Your task to perform on an android device: Create a 2-day concert and a continuing education seminar event from October 2nd to October 4th in Philadelphia, USA, in the calendar in the Gmail app.
Image 0: 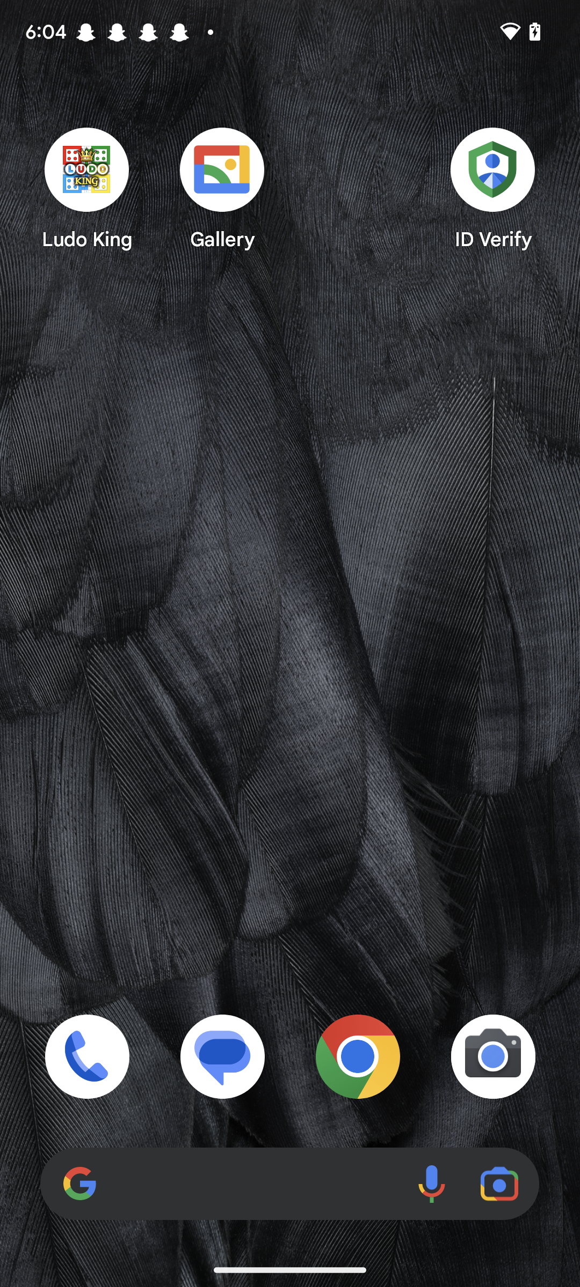
Open the Gmail app.
Step 0: open app "Gmail"
Image 1: 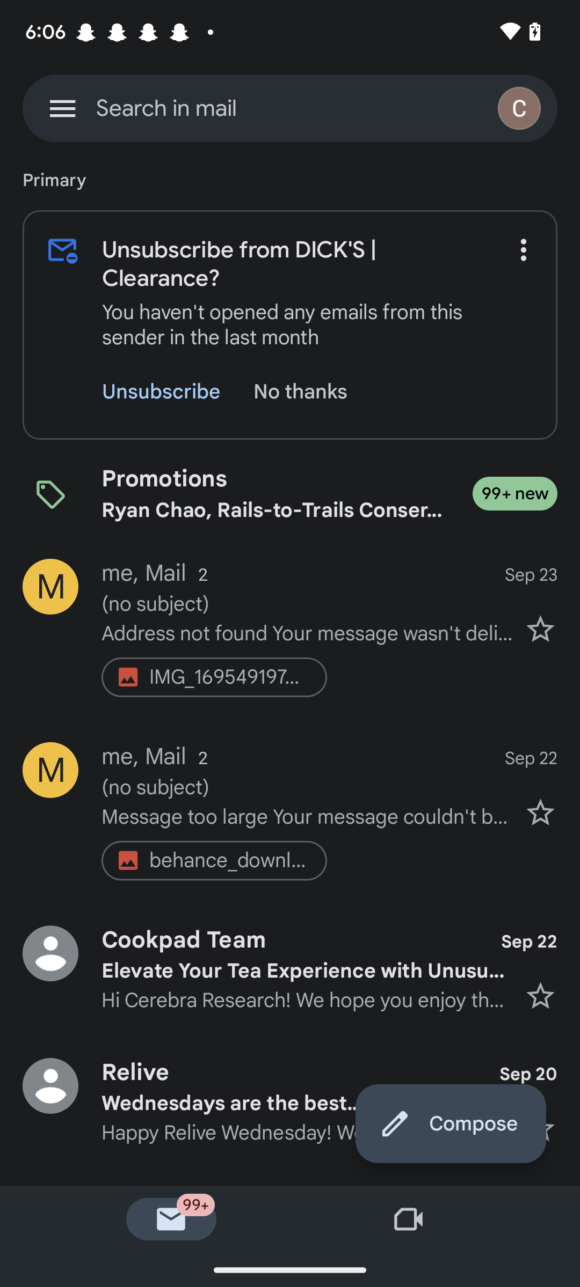
Click on the menu icon at the top left corner of the screen.
Step 1: click (62, 108)
Image 2: 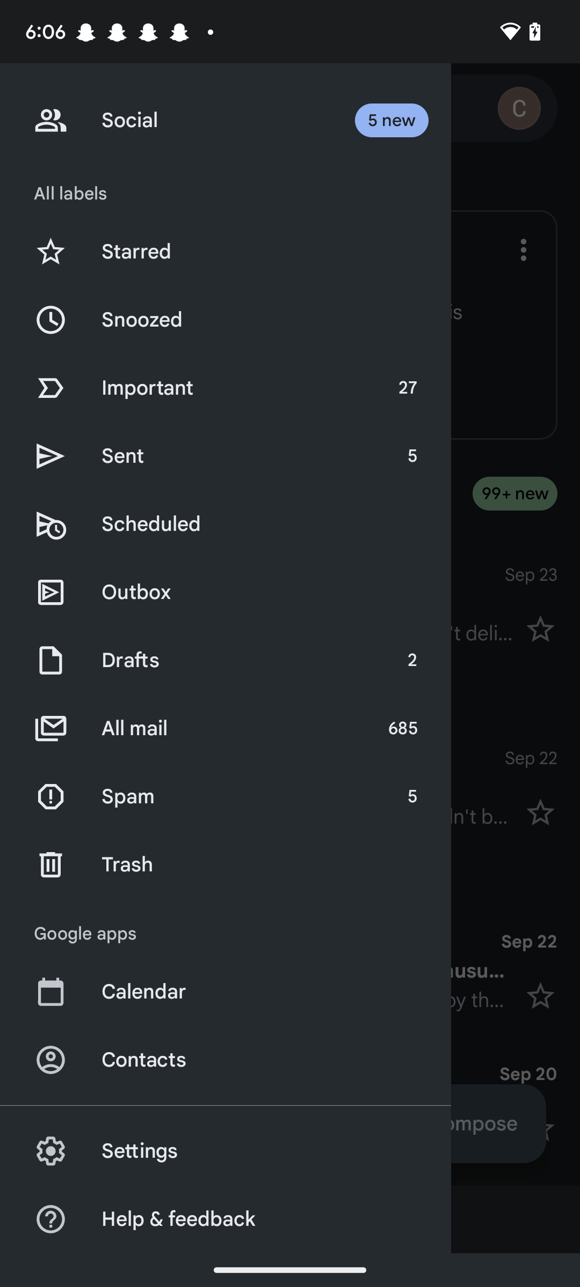
Click on Calendar on the left side of the screen.
Step 2: click (270, 992)
Image 3: 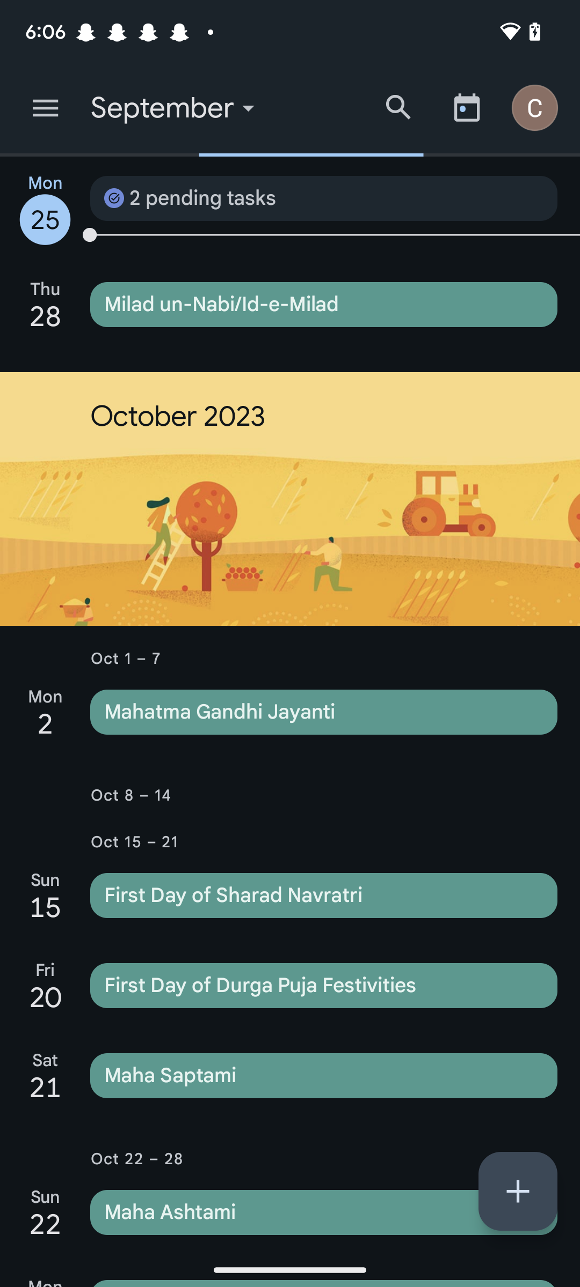
Click on plus icon at the bottom right corner of the screen.
Step 3: click (518, 1191)
Image 4: 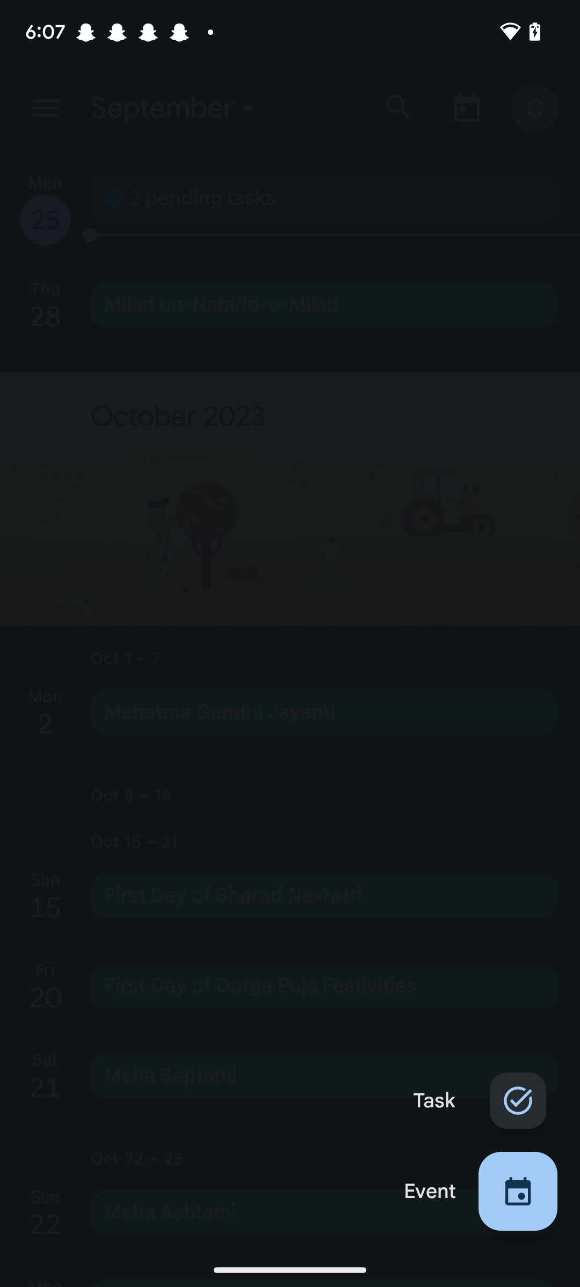
Click on Event at the bottom right corner of the screen.
Step 4: click (430, 1191)
Image 5: 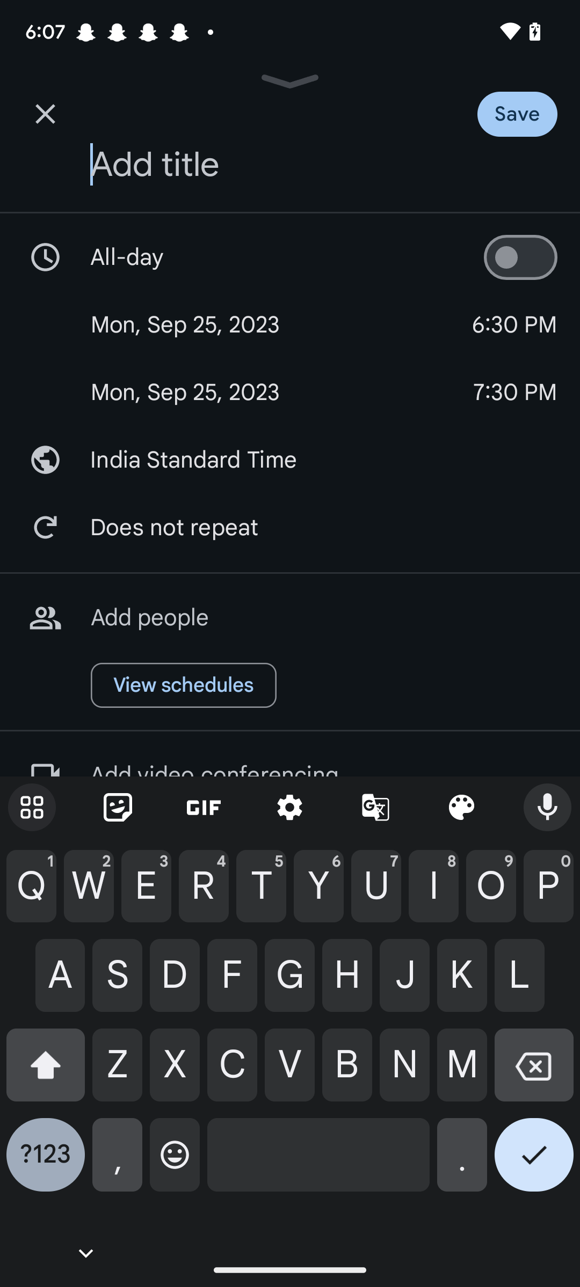
Type concert and education seminar in the text field.
Step 5: type "concert and education seminar"
Image 6: 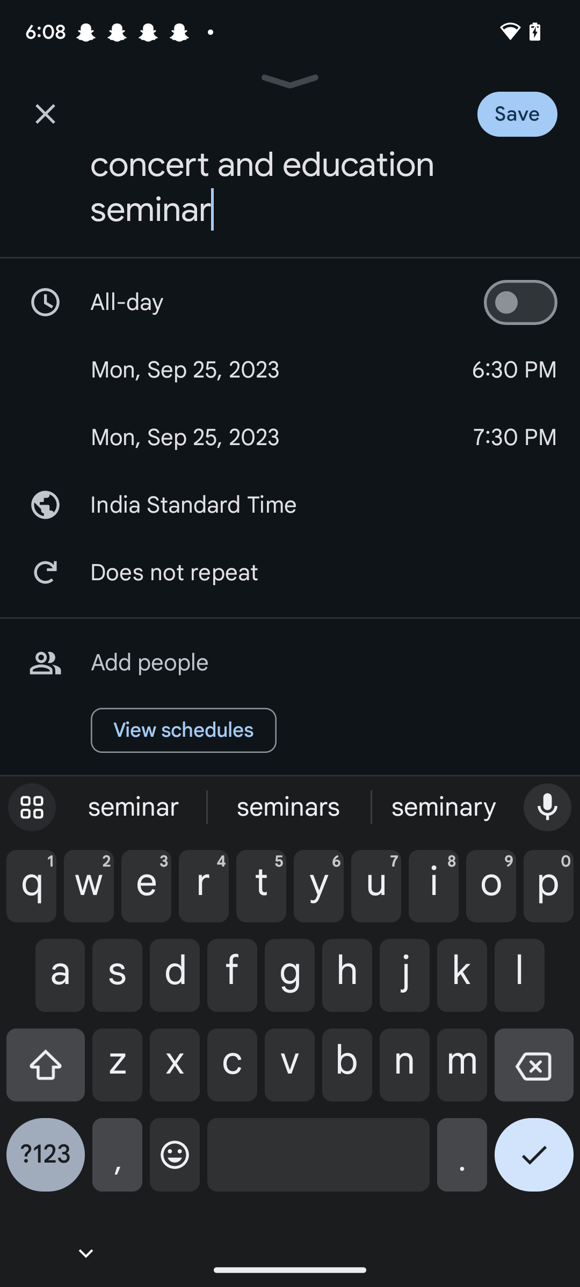
Click on September 25 and change it to October 2.
Step 6: click (281, 369)
Image 7: 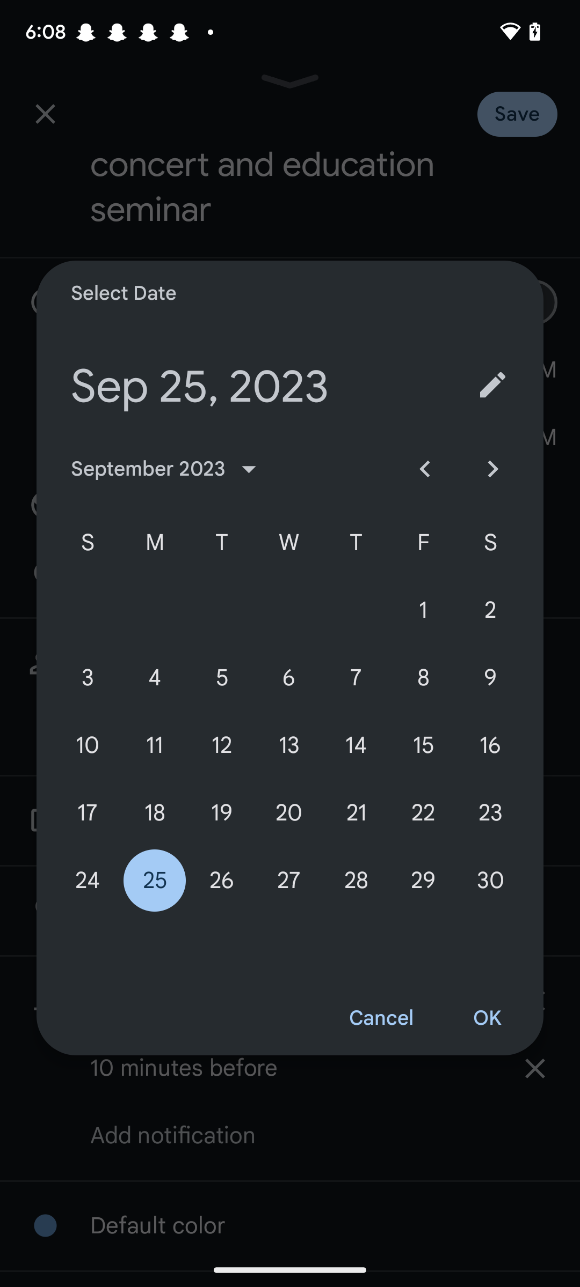
Click on September 25 and change it to October 2.
Step 7: click (492, 469)
Image 8: 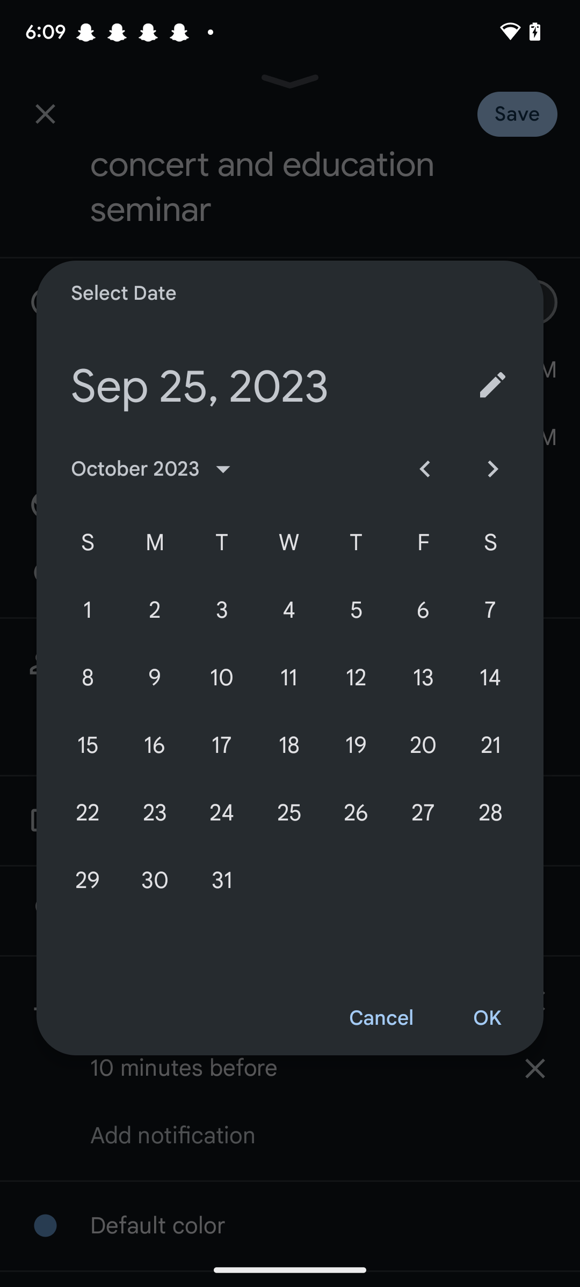
Click on September 25 and change it to October 2.
Step 8: click (154, 610)
Image 9: 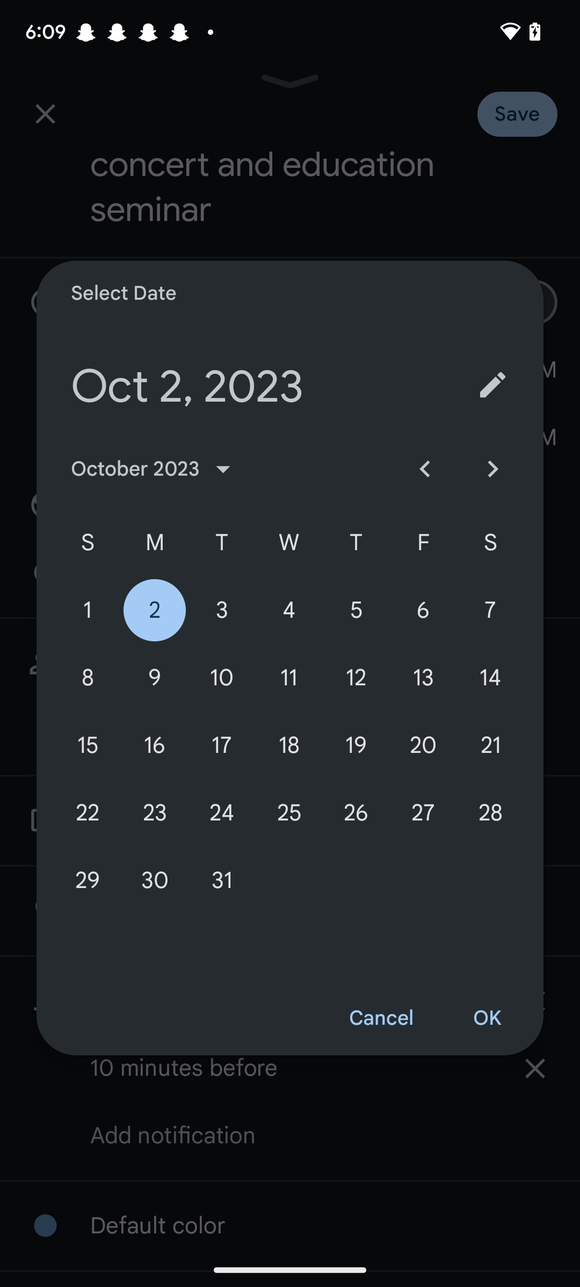
Click on September 25 and change it to October 2.
Step 9: click (487, 1018)
Image 10: 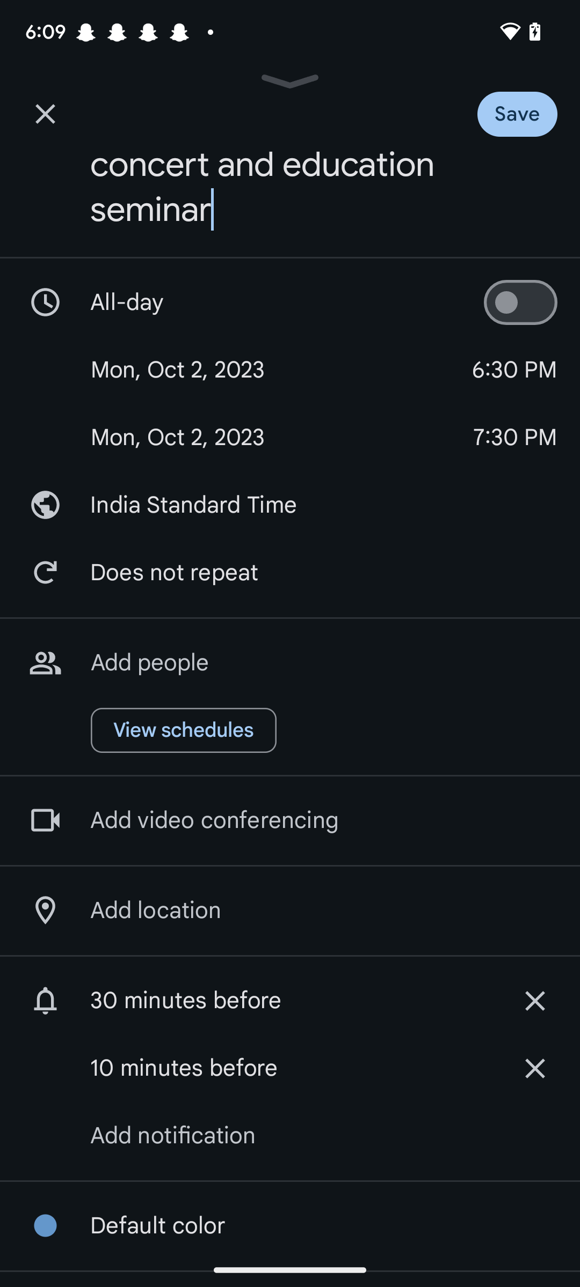
Click on October 2 and change it to October 4.
Step 10: click (282, 438)
Image 11: 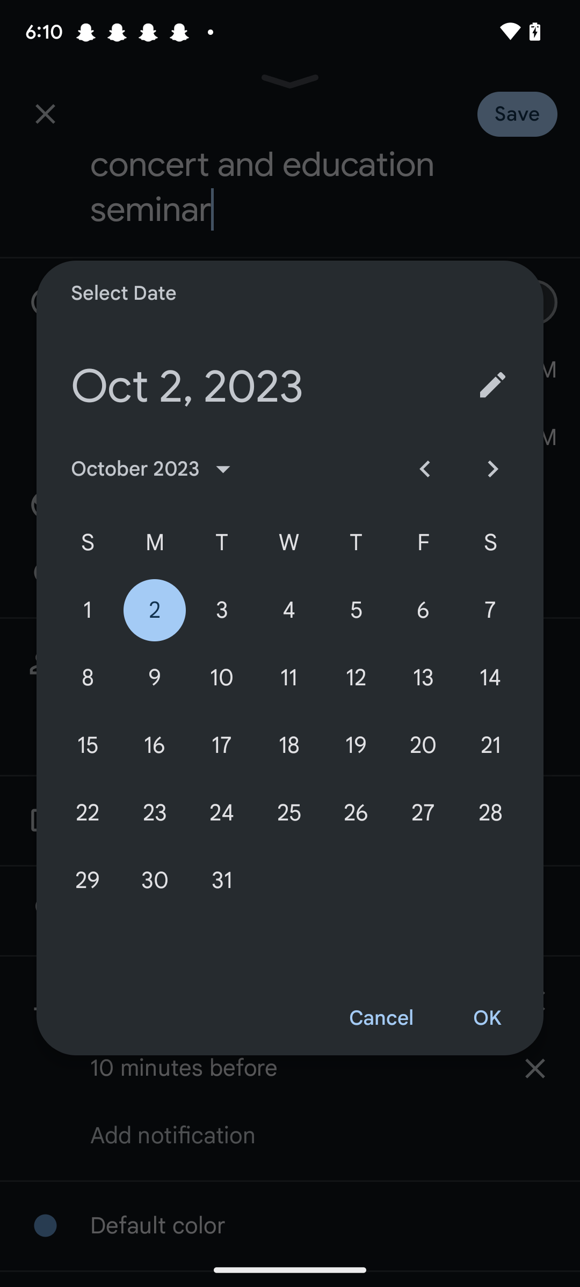
Click on October 2 and change it to October 4.
Step 11: click (288, 610)
Image 12: 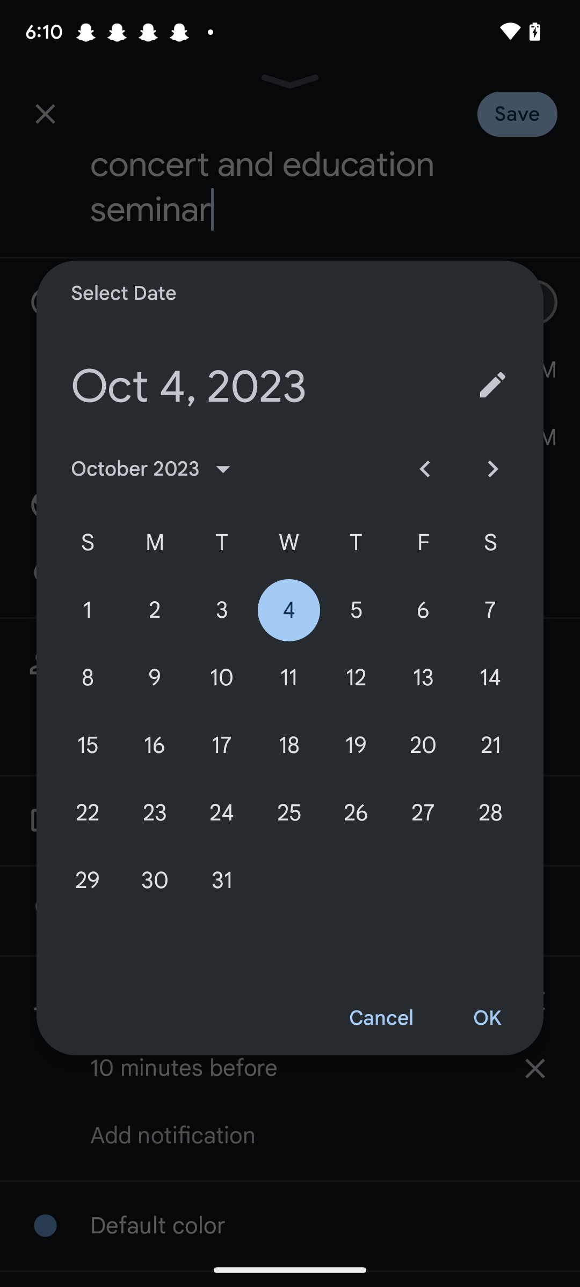
Click on October 2 and change it to October 4.
Step 12: click (487, 1018)
Image 14: 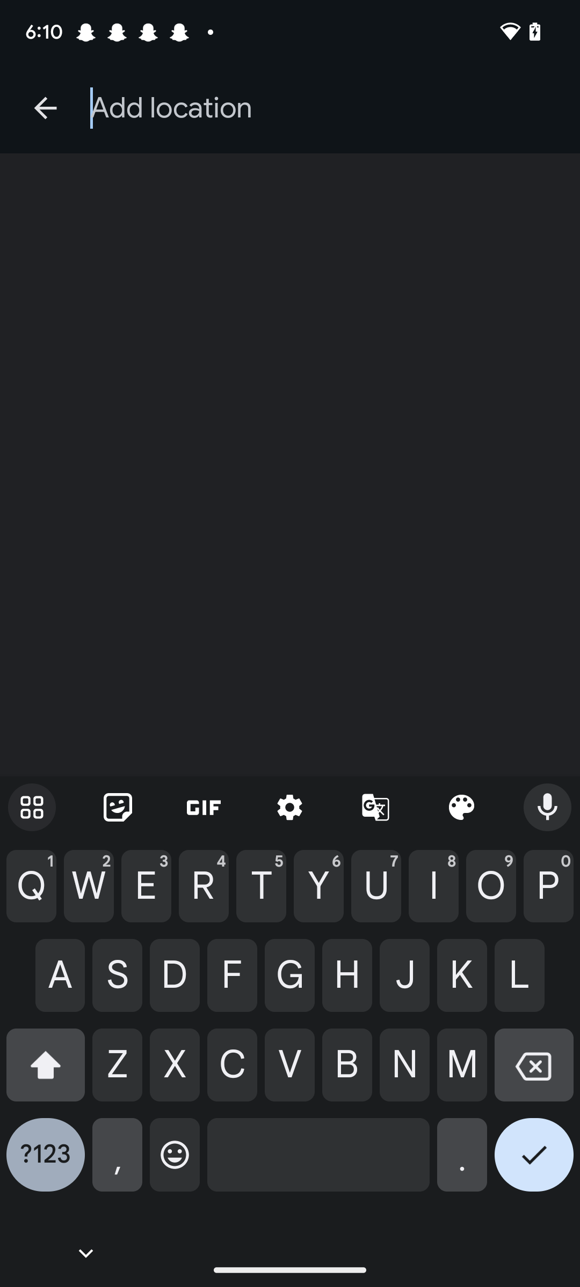
Type Philadelphia in the text field at the top of the screen.
Step 14: type "Philadelphia"
Image 16: 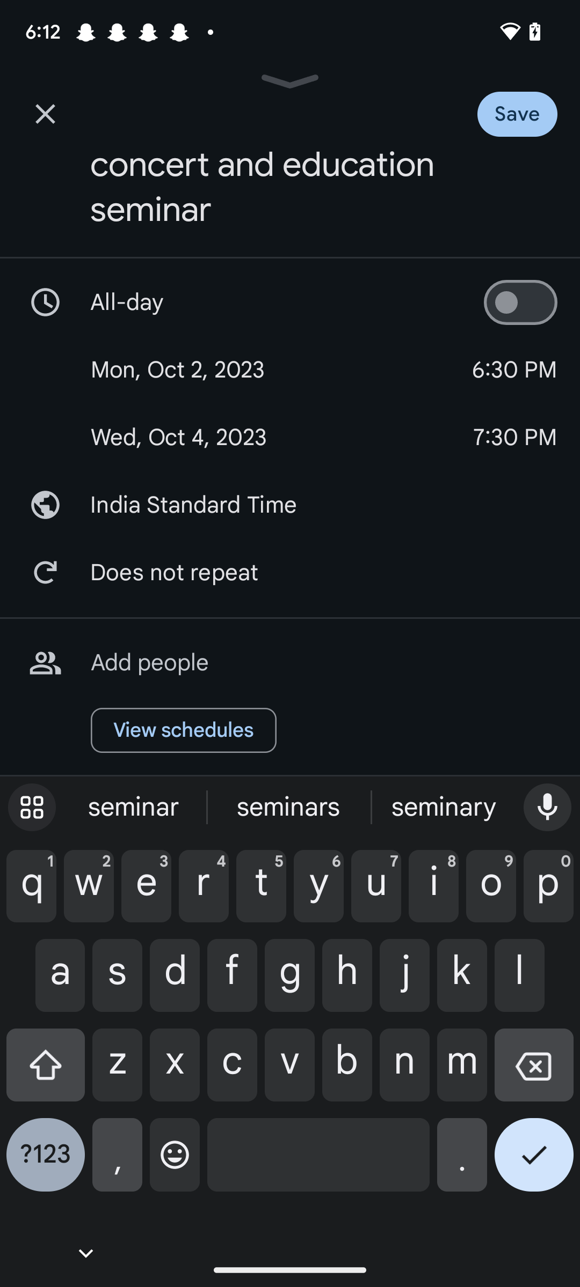
Click on Save at the top right corner of the screen.
Step 16: click (540, 108)